Your task to perform on an android device: Complete the currently open lesson.
Image 0: 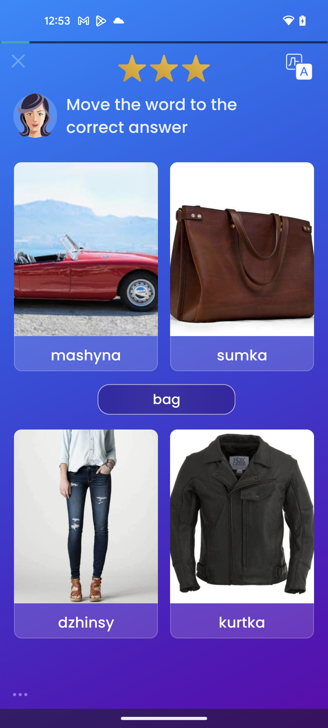
Click on the second option for bag
Step 0: click (242, 249)
Image 1: 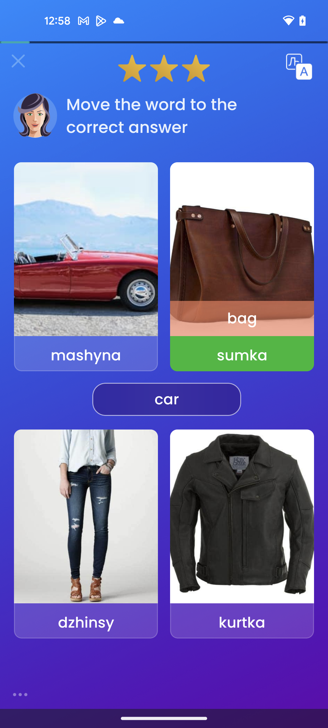
Click on the first option for car
Step 1: click (86, 249)
Image 2: 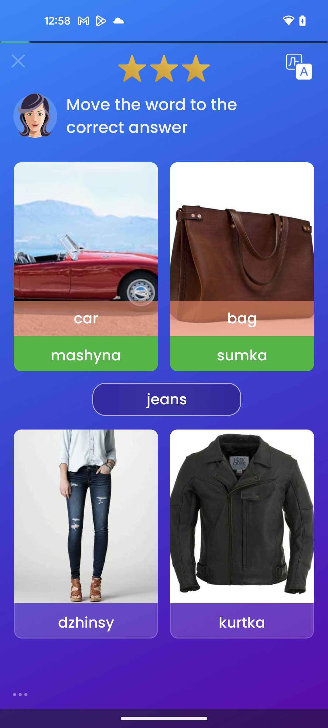
Click on the third option for jeans
Step 2: click (86, 516)
Image 3: 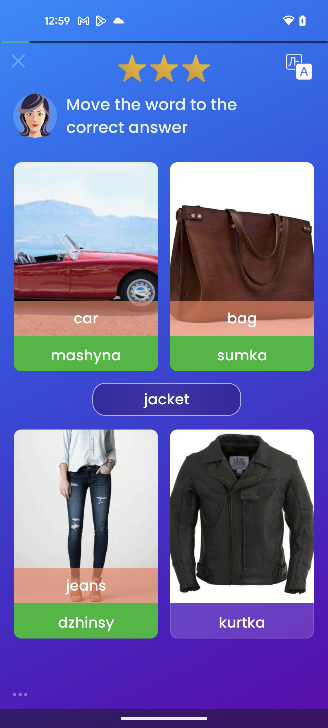
Click on the fourth option for jacket
Step 3: click (242, 516)
Image 4: 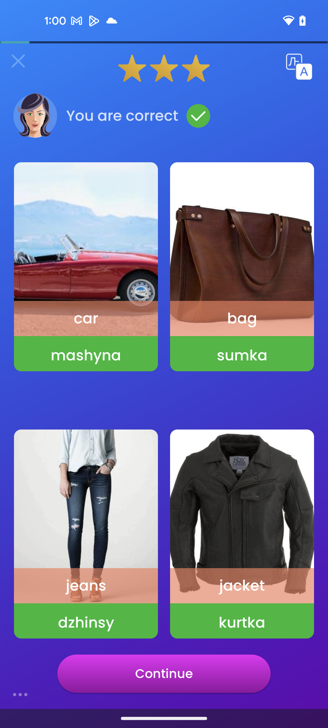
Click on the continue button to proceed
Step 4: click (164, 673)
Image 5: 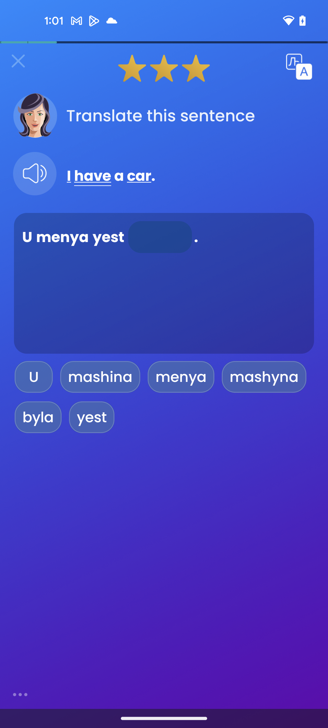
Click on mashyna from the options
Step 5: click (264, 377)
Image 6: 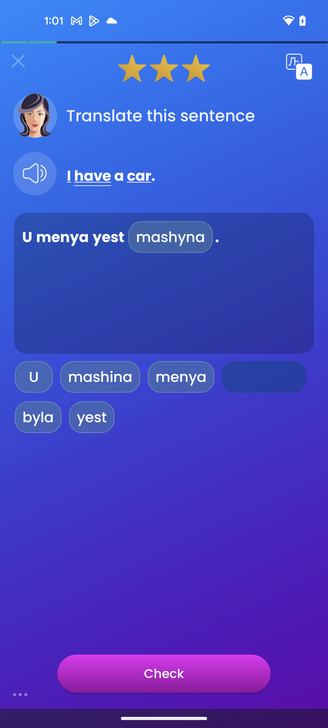
Click on check button 
Step 6: click (164, 673)
Image 7: 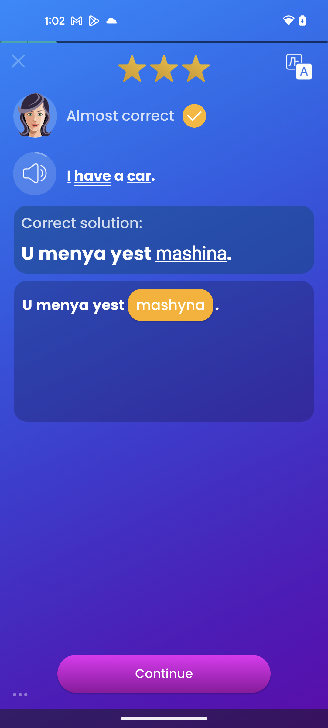
Click on Continue to proceed 
Step 7: click (164, 673)
Image 8: 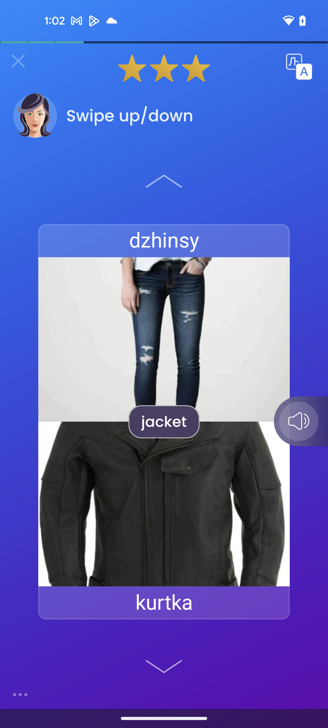
Click on the v down button for jacket
Step 8: click (163, 668)
Image 9: 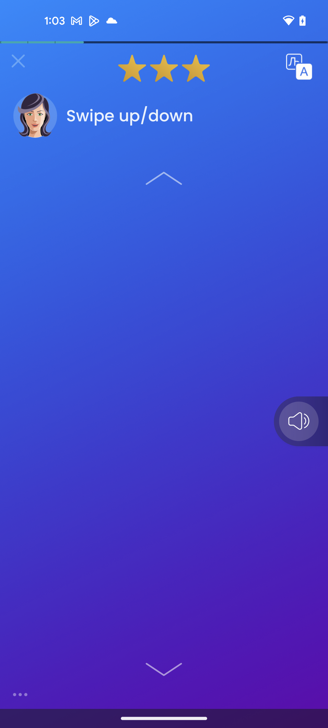
Click on the v down button for jacket
Step 9: wait
Image 10: 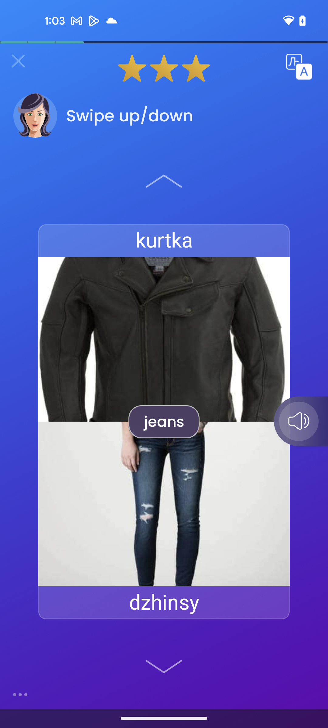
Click on the v down button for jeans 
Step 10: click (164, 670)
Image 11: 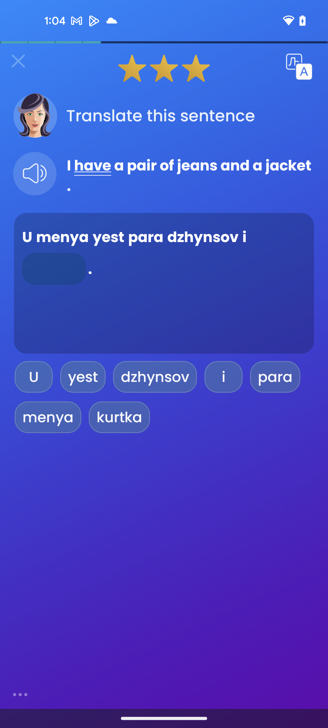
Click on the kurtka from the option
Step 11: click (119, 417)
Image 12: 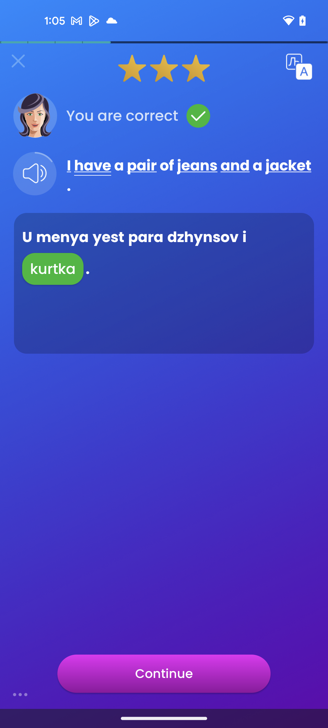
Click on continue to proceed
Step 12: click (164, 673)
Image 13: 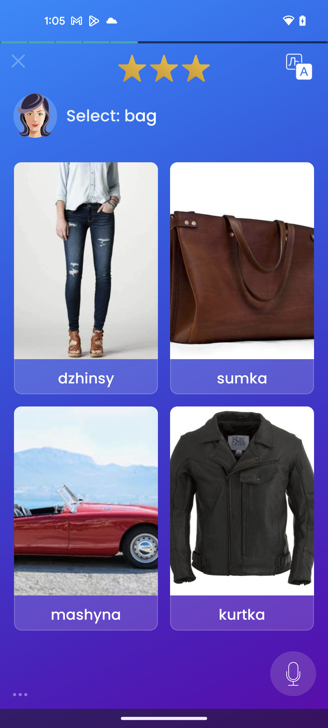
Select the second option for bag
Step 13: click (242, 260)
Image 14: 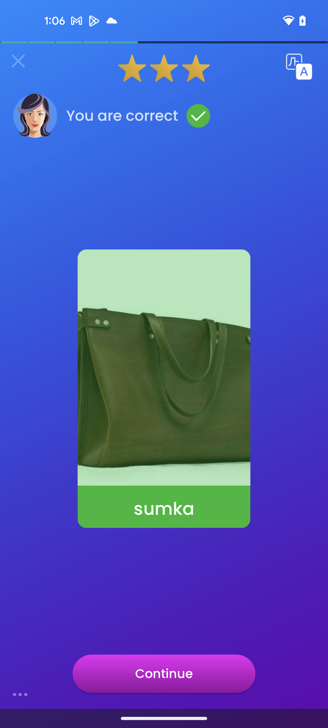
Click on the Continue button 
Step 14: click (164, 673)
Image 15: 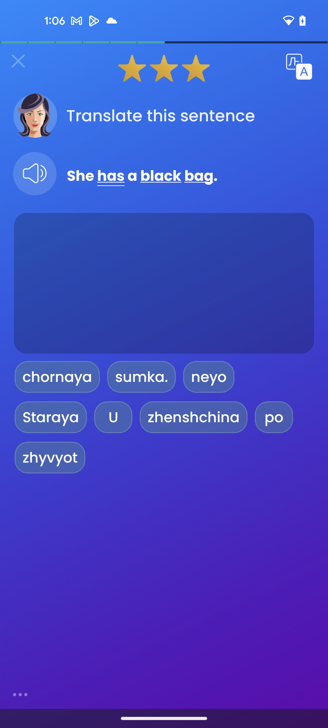
Click on U 
Step 15: click (113, 417)
Image 16: 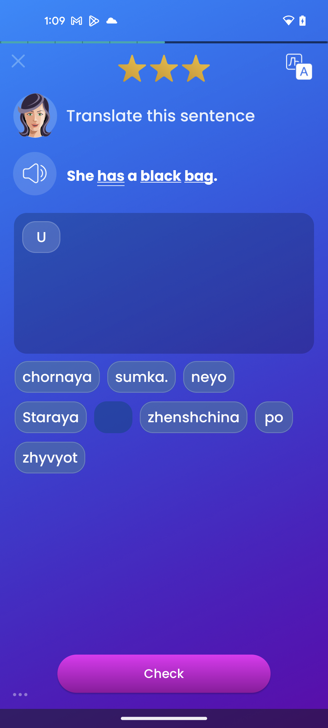
Click on charnaya from the options
Step 16: click (57, 377)
Image 17: 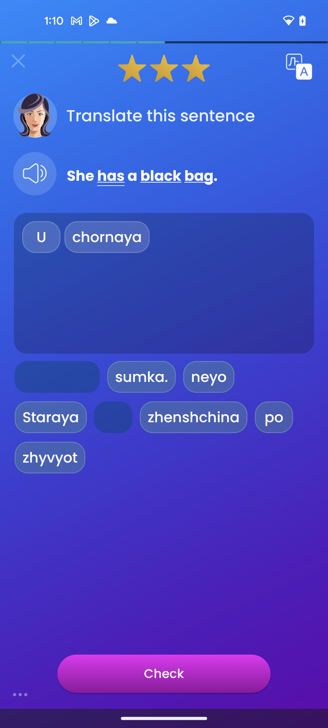
Click on neyo from option
Step 17: click (209, 377)
Image 18: 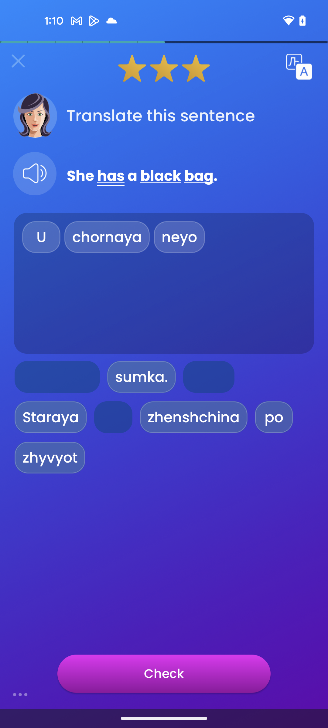
Click on Sumka from the options
Step 18: click (141, 377)
Image 19: 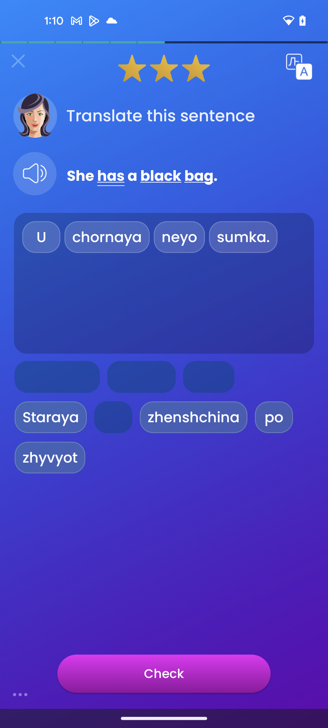
Click on check button
Step 19: click (164, 673)
Image 20: 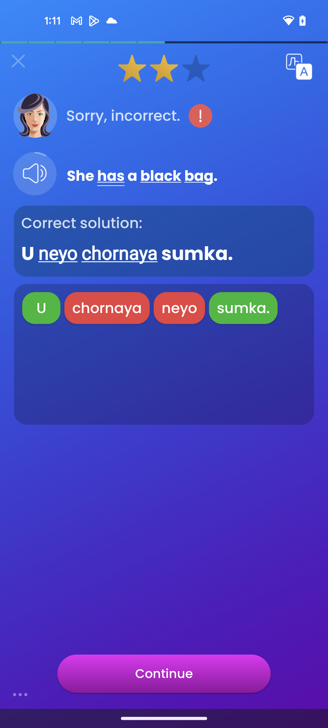
Click continue to proceed
Step 20: click (164, 673)
Image 21: 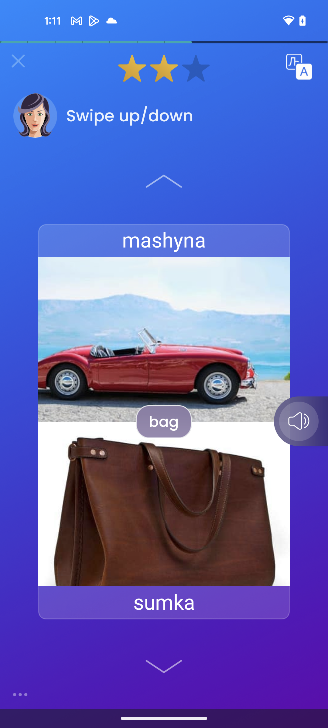
Click on the v down button for bag
Step 21: click (164, 670)
Image 22: 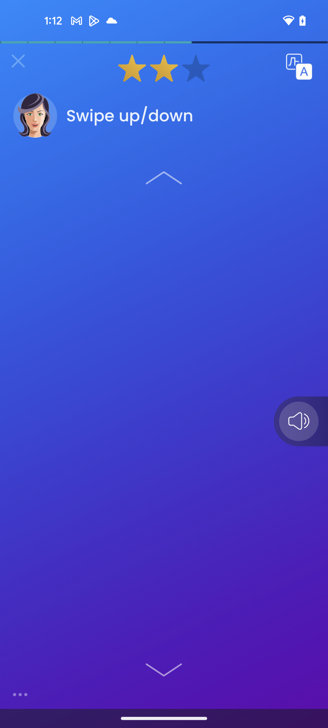
Click on the v down button for bag
Step 22: wait
Image 23: 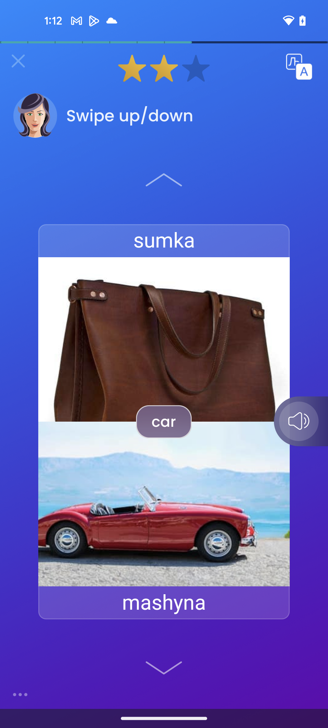
Click on the v down button for car
Step 23: click (163, 669)
Image 24: 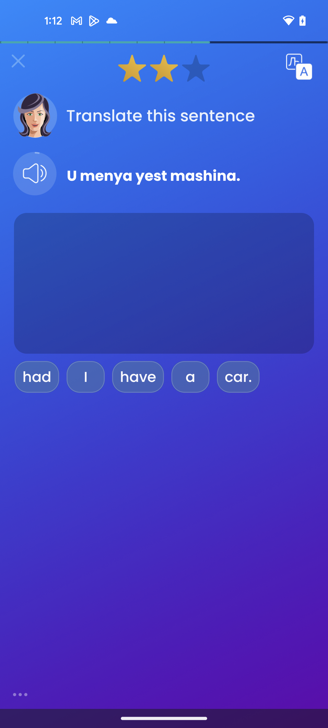
Click on I from the options
Step 24: click (85, 376)
Image 25: 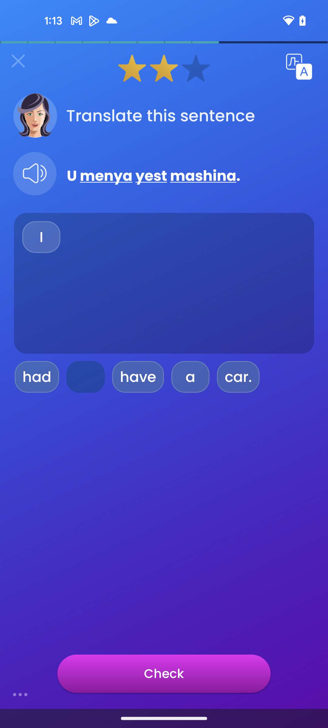
Click on have 
Step 25: click (138, 377)
Image 26: 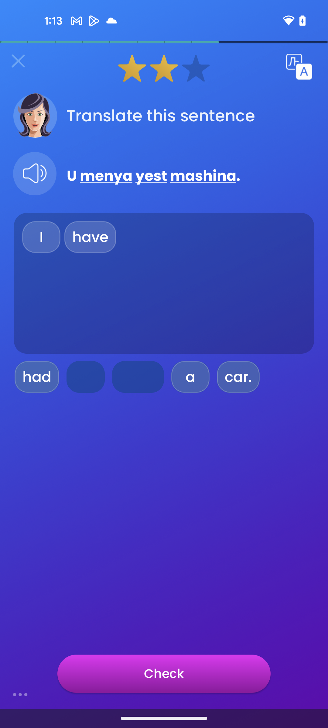
Click on a
Step 26: click (190, 376)
Image 27: 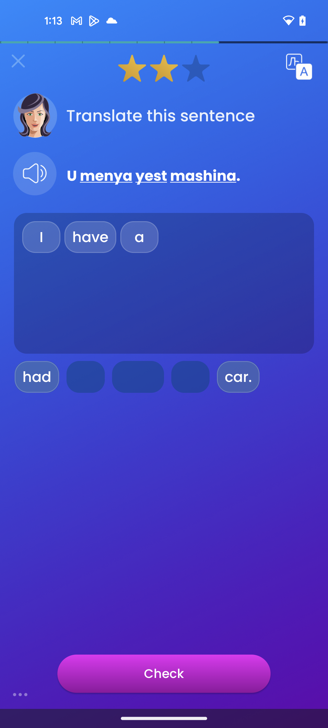
Click on car
Step 27: click (238, 377)
Image 29: 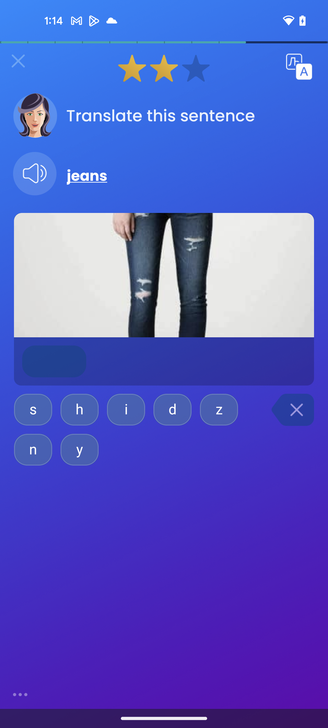
Click on d
Step 29: click (173, 409)
Image 30: 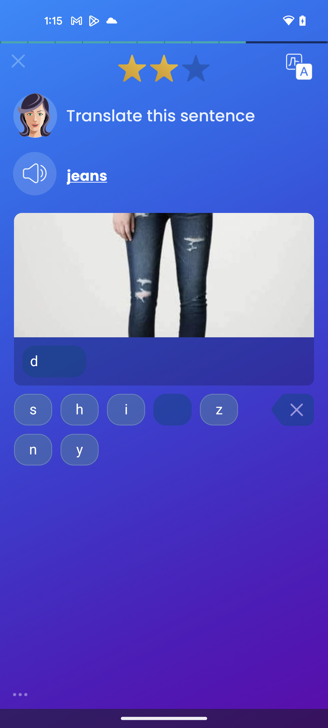
Click on z
Step 30: click (219, 409)
Image 31: 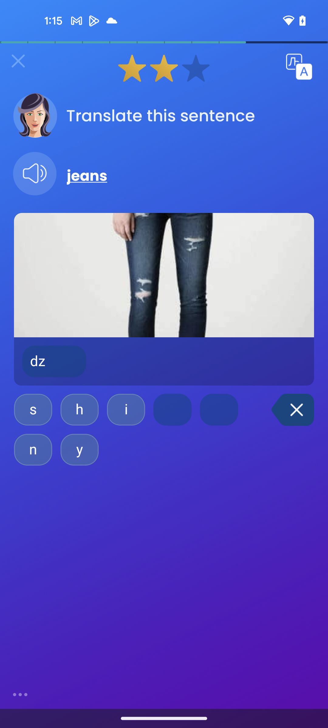
Click on h
Step 31: click (79, 409)
Image 32: 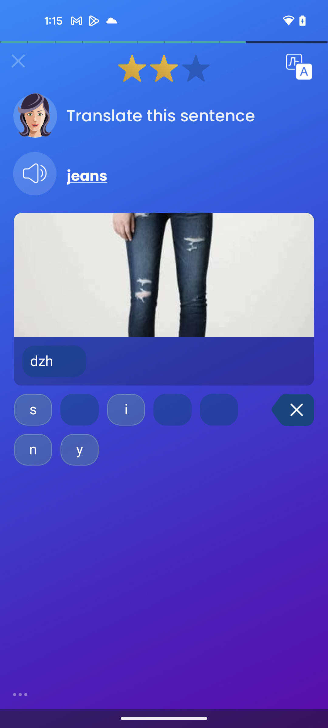
Click on i 
Step 32: click (126, 409)
Image 34: 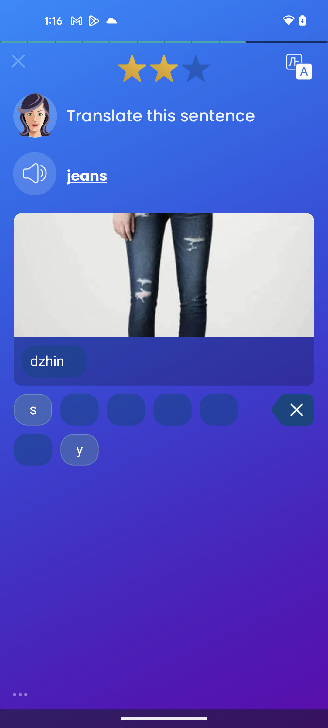
Click on s
Step 34: click (33, 409)
Image 35: 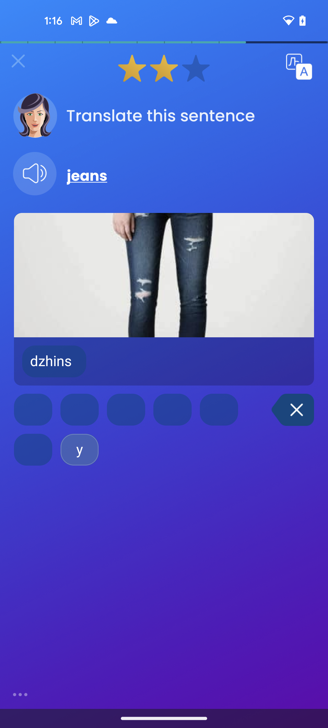
Click on y
Step 35: click (79, 450)
Image 36: 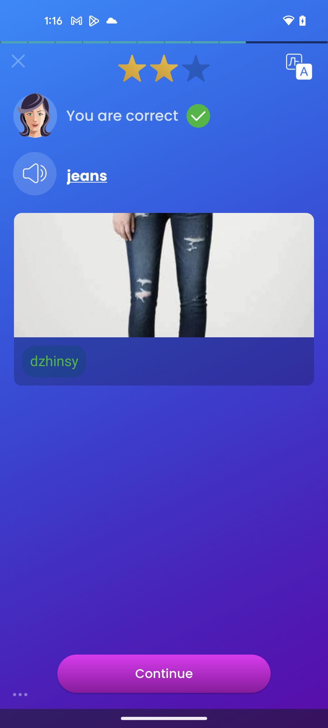
Click on continue button
Step 36: click (164, 673)
Image 37: 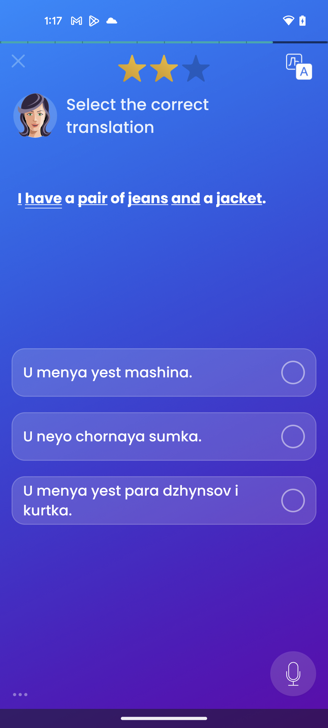
Choose the third option
Step 37: click (146, 500)
Image 38: 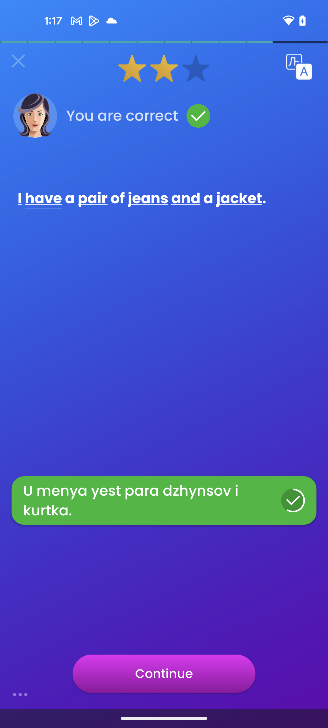
Click on continue button
Step 38: click (164, 673)
Image 39: 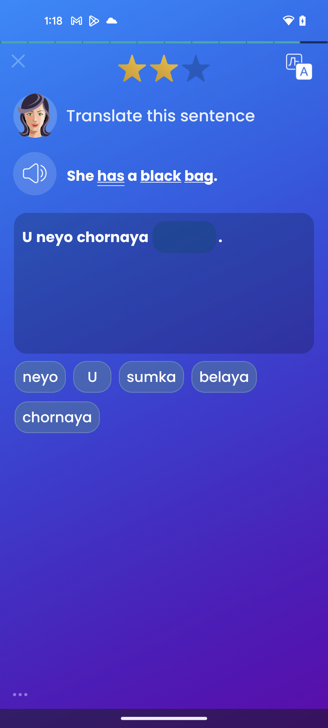
Select sumka from the options
Step 39: click (151, 377)
Image 40: 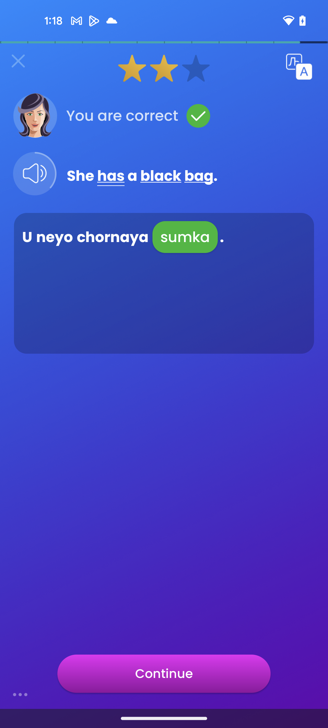
Click on continue button
Step 40: click (164, 673)
Image 41: 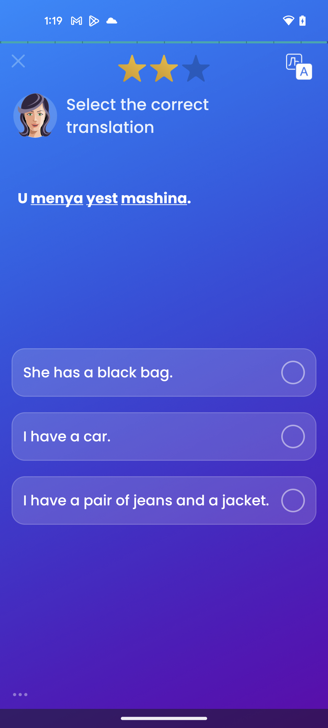
Choose the second option
Step 41: click (293, 436)
Image 42: 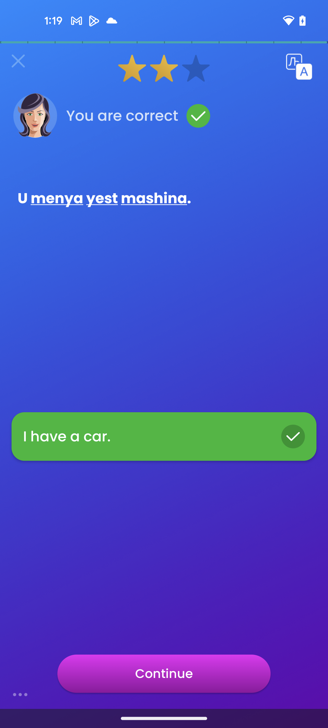
Click on continue button
Step 42: click (164, 673)
Image 43: 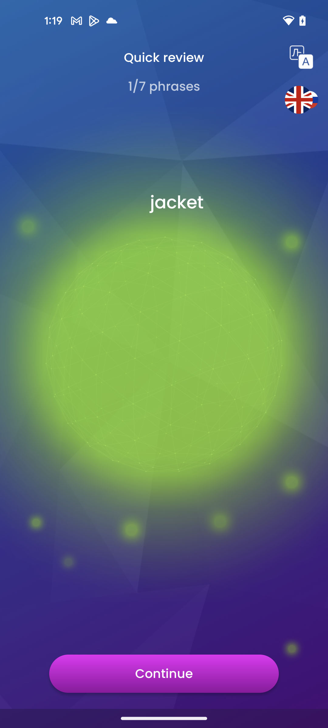
Click on continue button
Step 43: wait
Image 44: 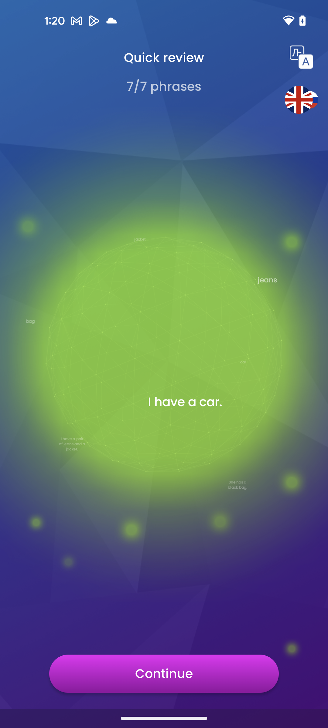
Click on continue button
Step 44: wait
Image 45: 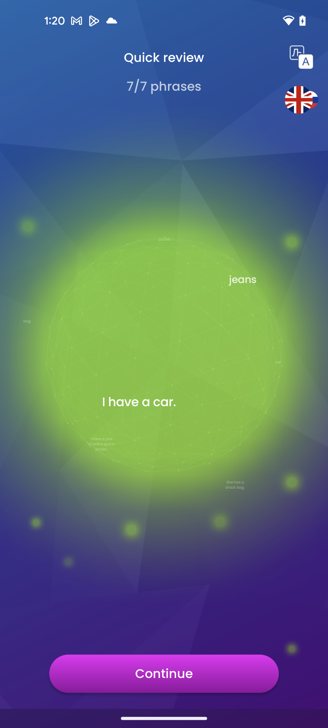
Click on continue button 
Step 45: click (164, 673)